Your task to perform on an android device: Find out the phone build number
Image 1: 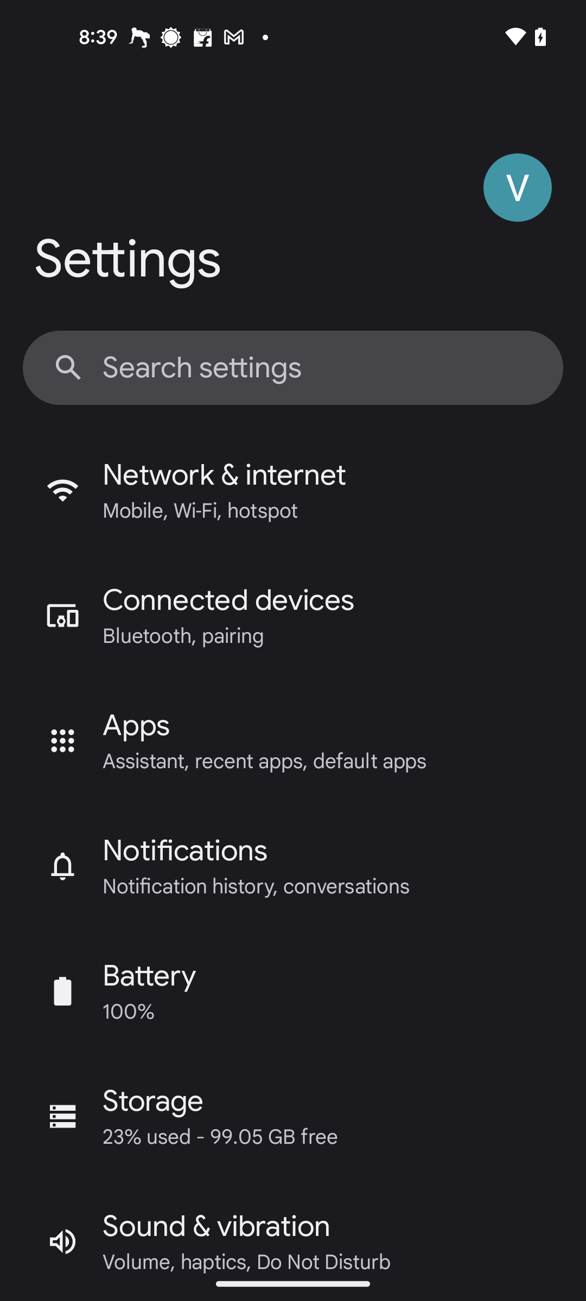
Swipe up for the About phone setting
Step 1: scroll down
Image 2: 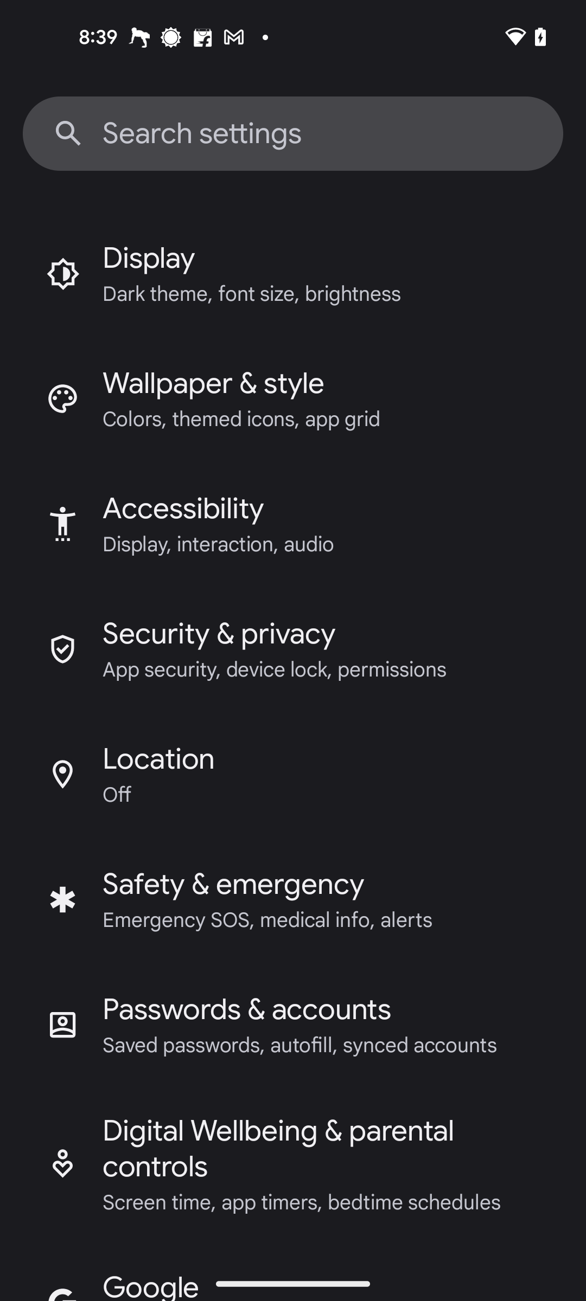
Swipe up for the About phone setting
Step 2: scroll down
Image 4: 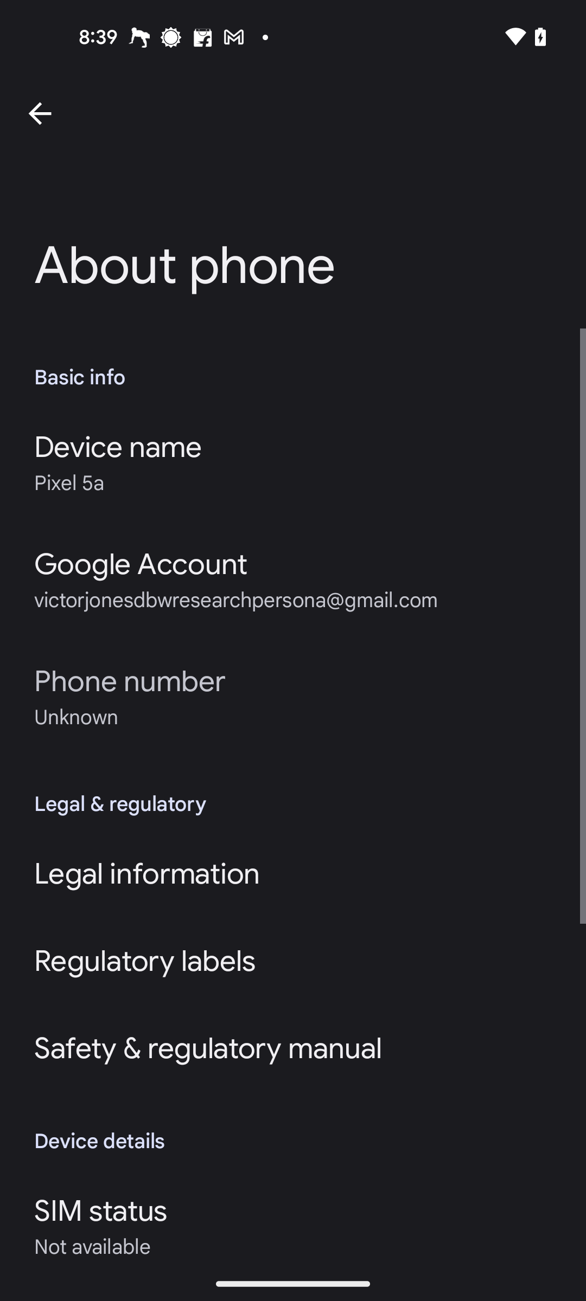
Swipe up for the Built number
Step 4: scroll down
Image 5: 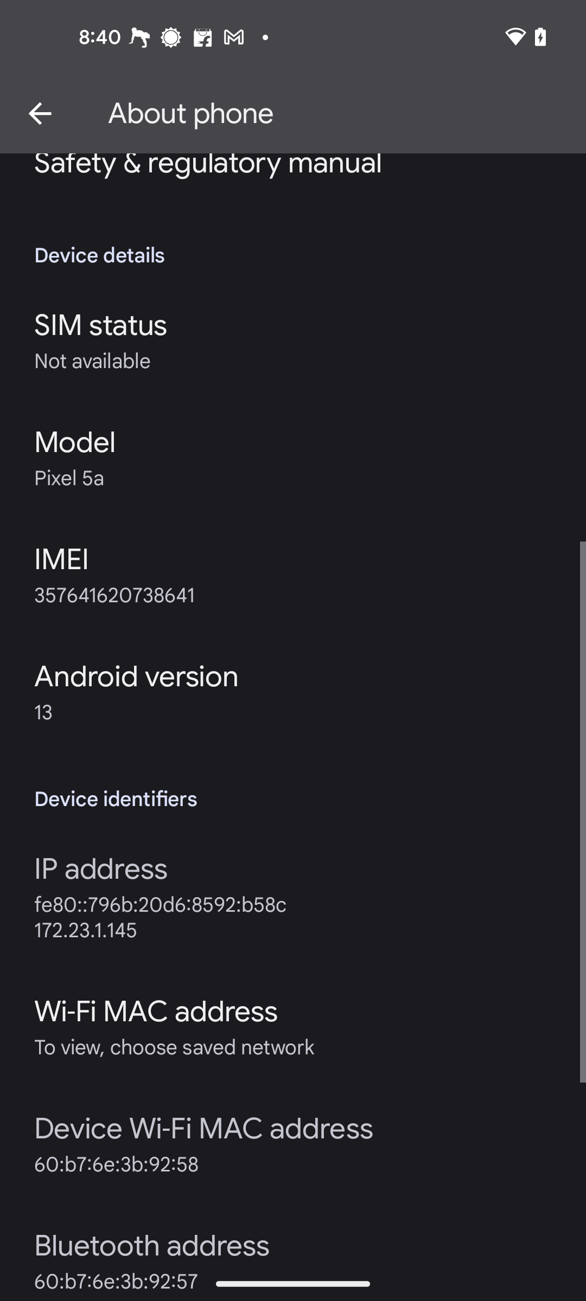
Swipe up for the Built number
Step 5: scroll down
Image 6: 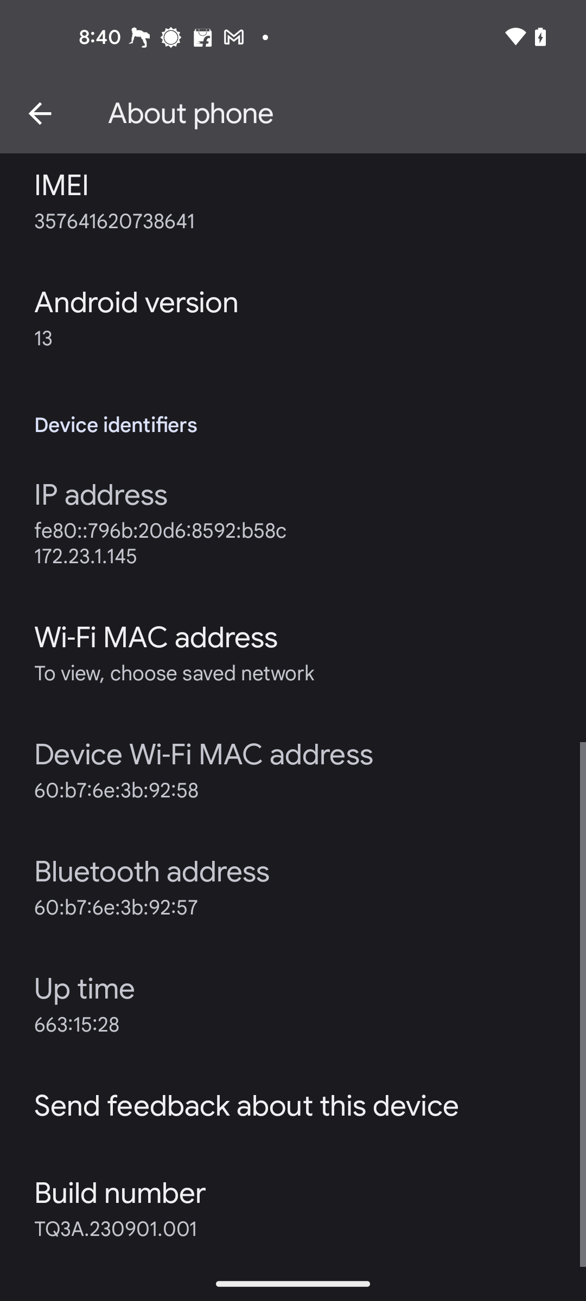
Click on the Built number
Step 6: click (120, 1193)